Your task to perform on an android device: I want to view the Puma brand sports shoes and view the price and features
Image 0: 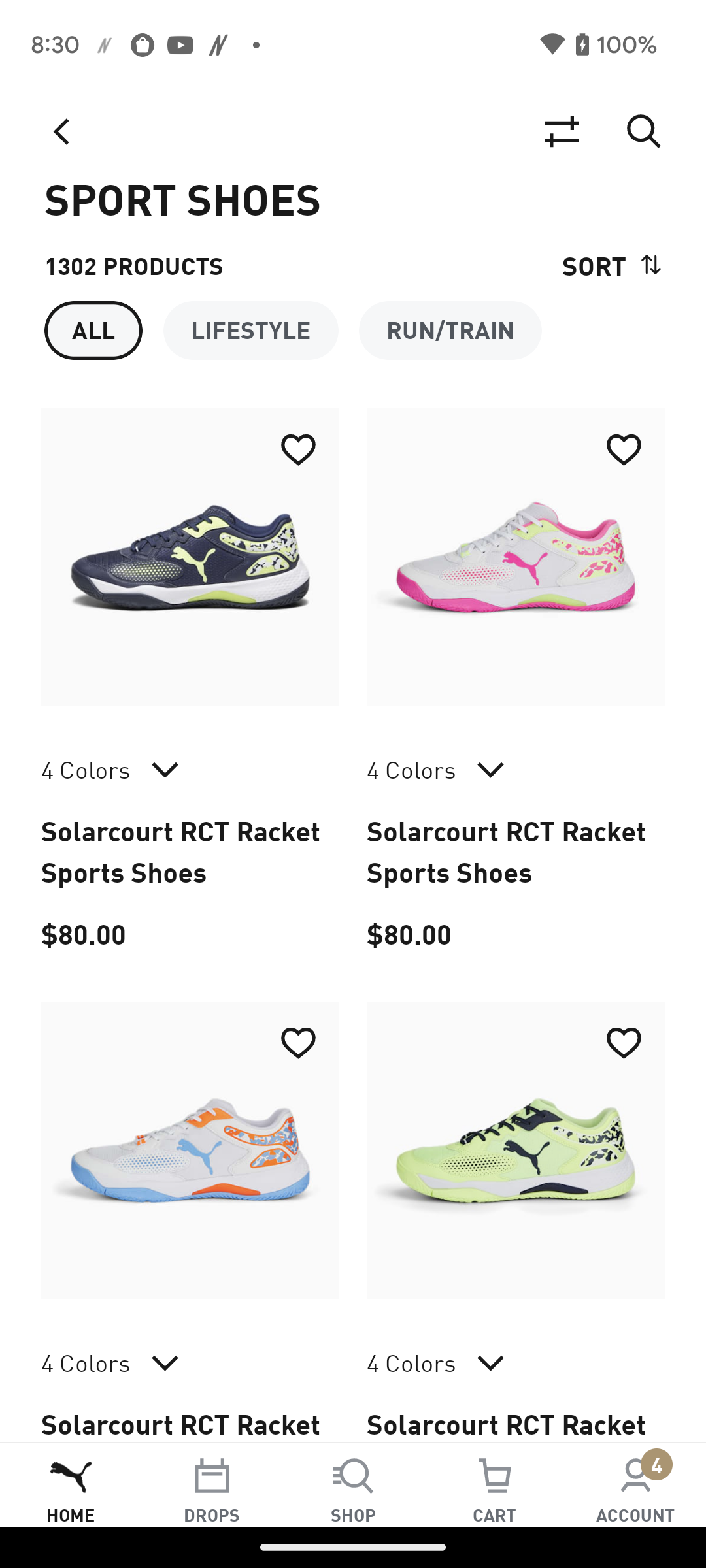
Click on the second pair of shoes 
Step 0: click (516, 557)
Image 1: 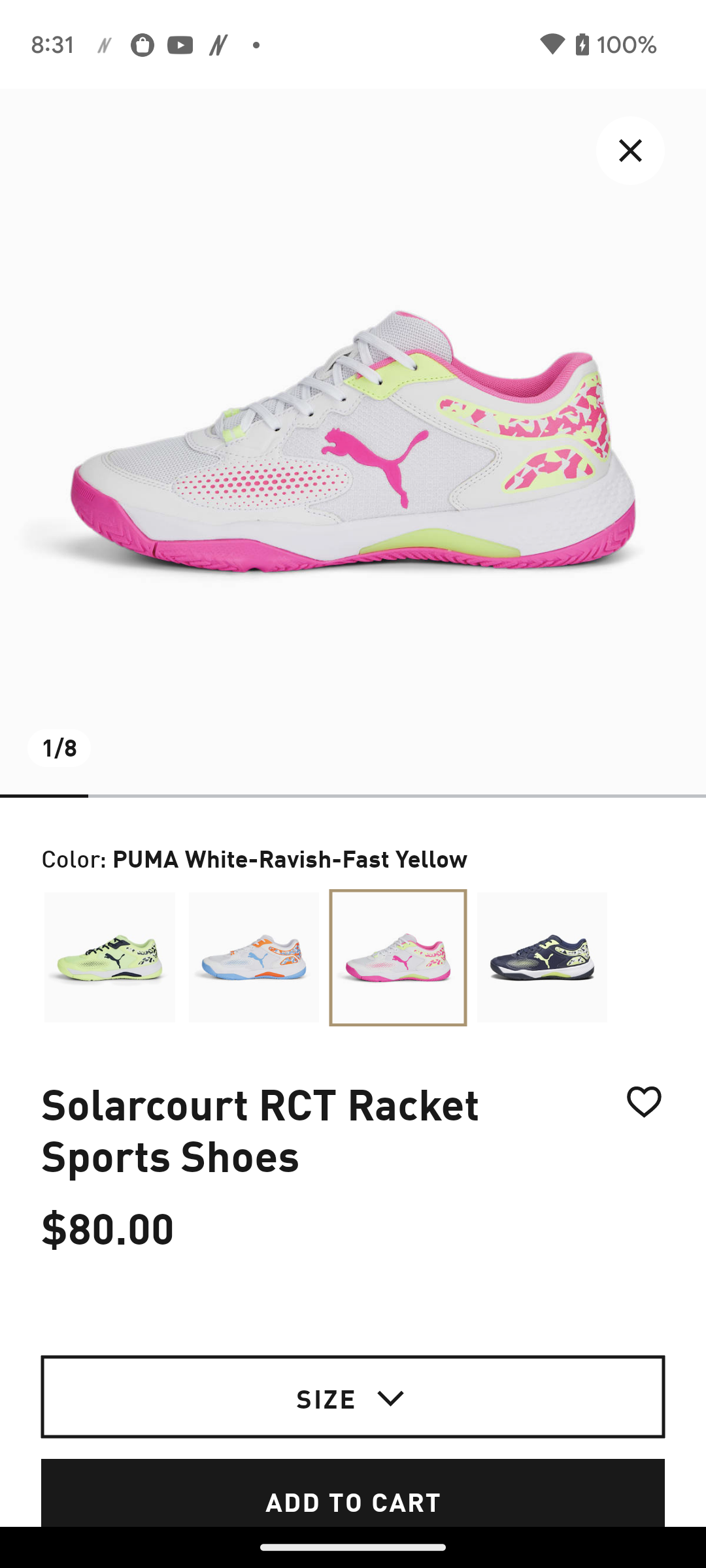
Scroll up to view the shoes deatails
Step 1: scroll down